Your task to perform on an android device: Start the "leg-abs workout" for me on the FitAI App.
Image 0: 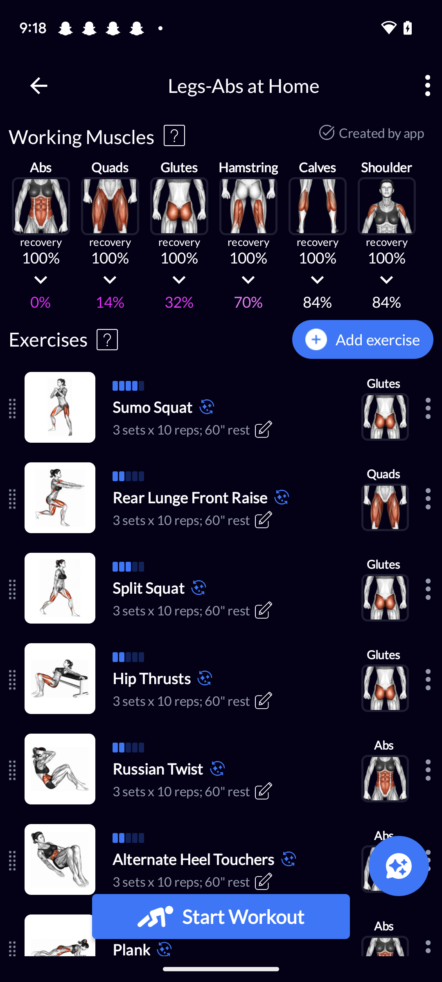
Click on the "start workout"  tab at the bottom.
Step 0: click (221, 917)
Image 1: 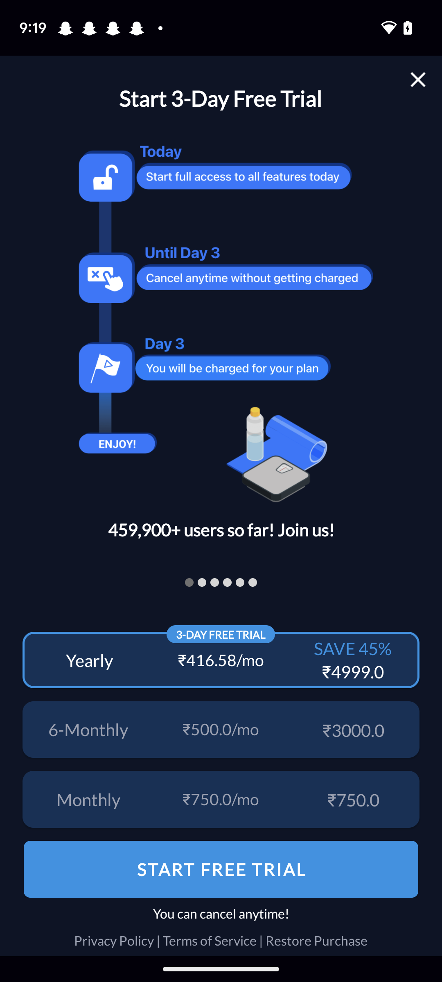
Click on the X icon at the top right corner of the screen.
Step 1: click (418, 79)